Your task to perform on an android device: I am doing workouts on a daily basis but didn't realise any change. Track the progress of workouts in the Home workout app.
Image 0: 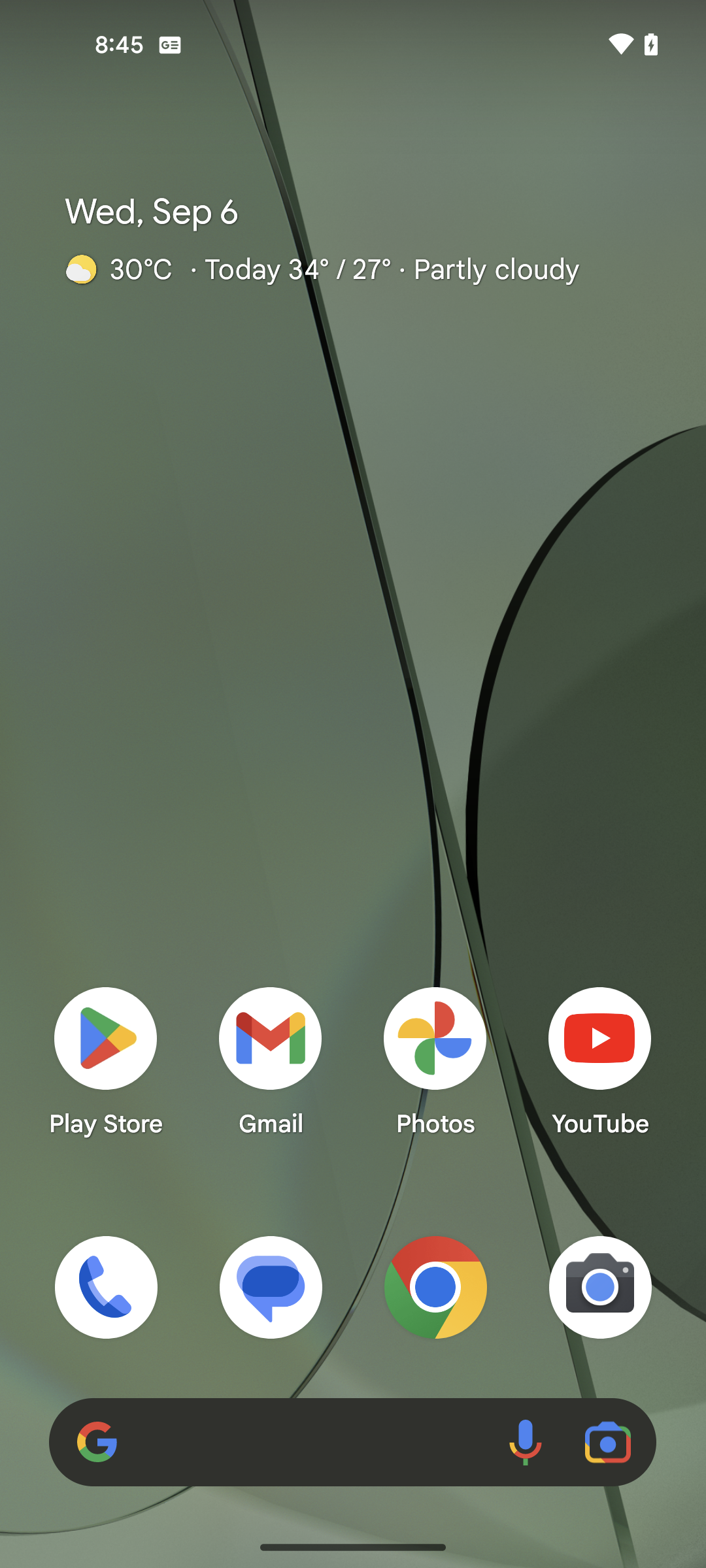
Open the Home workout app
Step 0: open app "Home Workout"
Image 1: 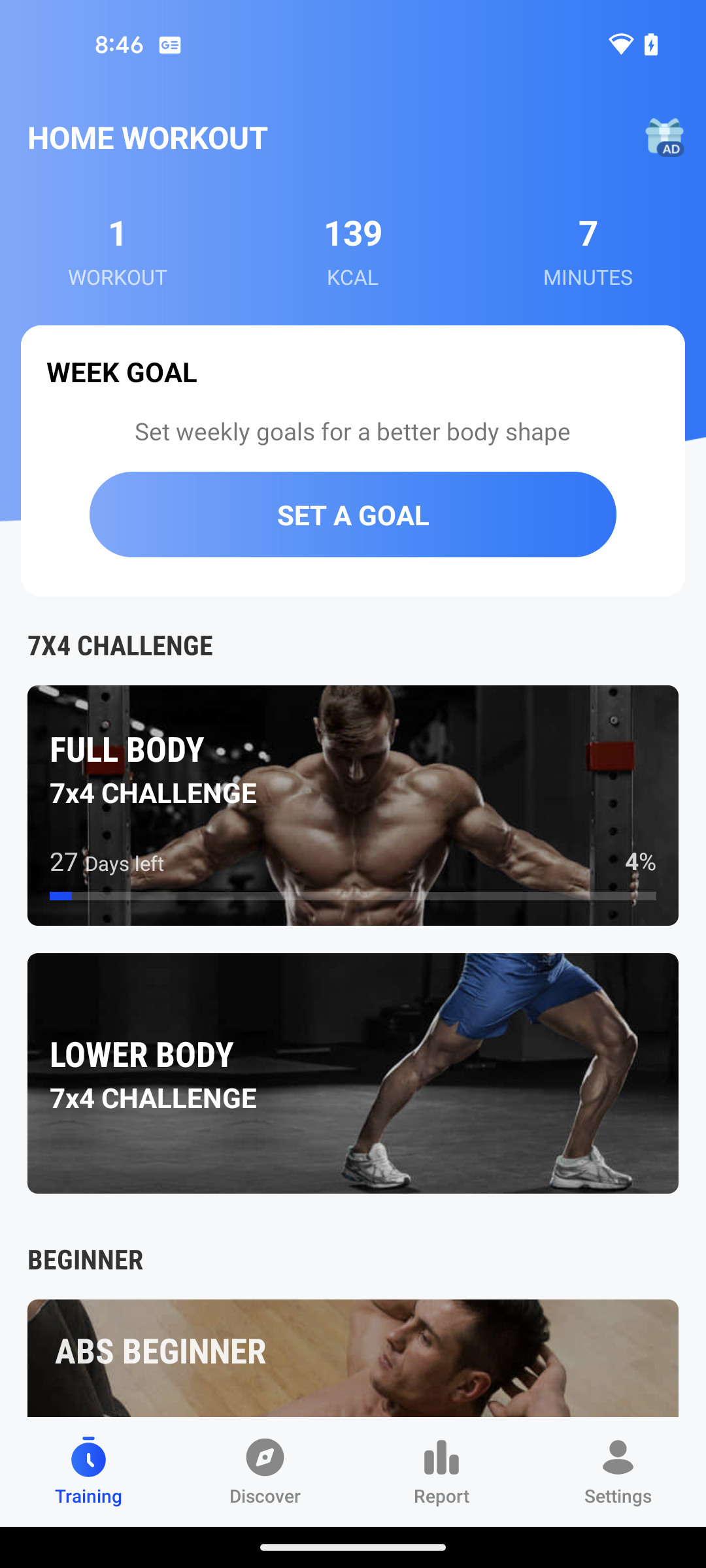
Click on the Report tab
Step 1: click (437, 1458)